Your task to perform on an android device: Although I've owned sports shoes in the past, I'm looking for the campus brand this time. For shoes bearing the Campus brand, utilize the Ajio app.
Image 0: 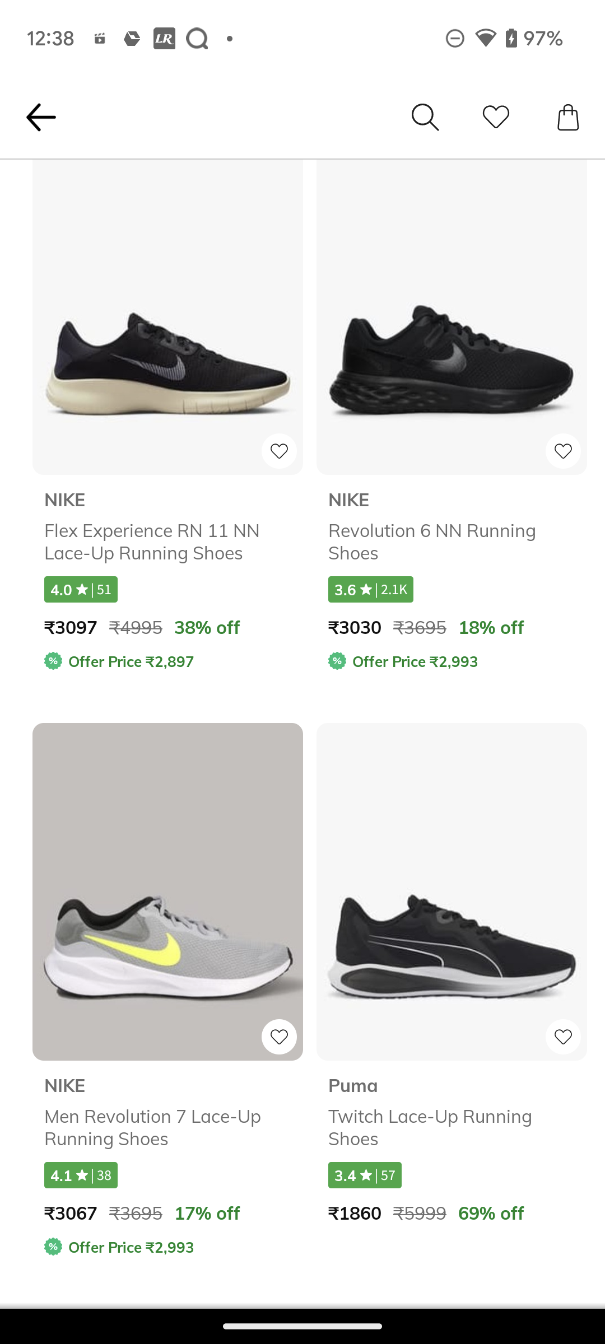
go back to the previous page
Step 0: press back button
Image 1: 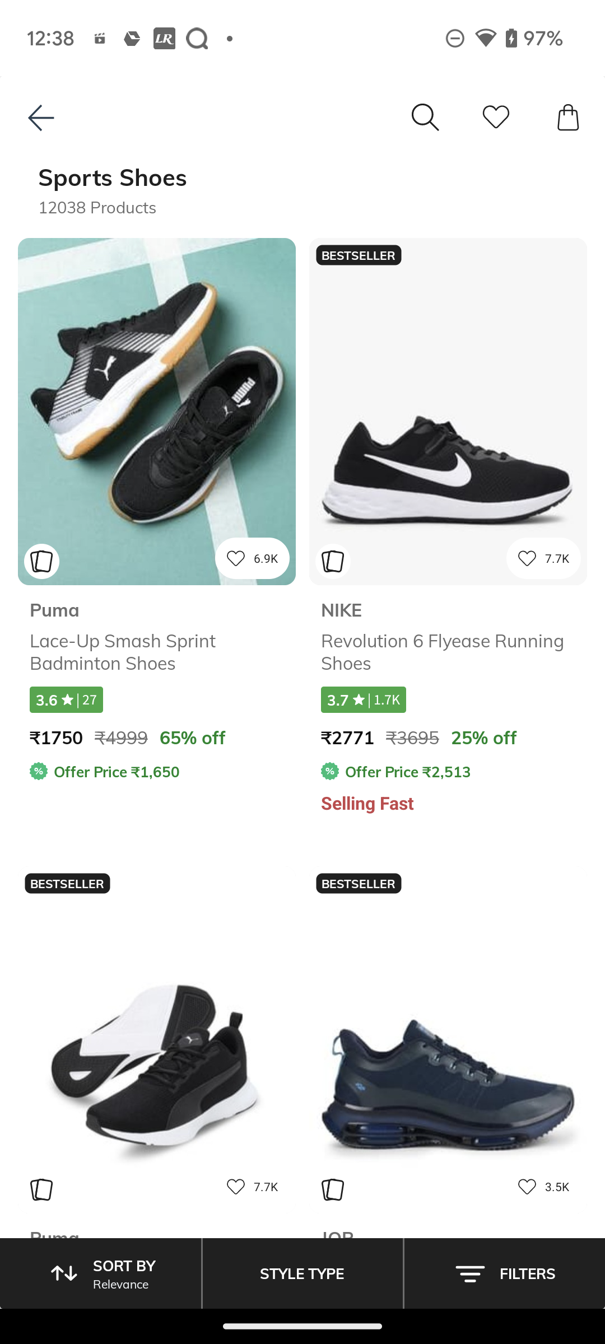
Click on the Filter option at the bottom right corner of the screen
Step 1: click (528, 1273)
Image 2: 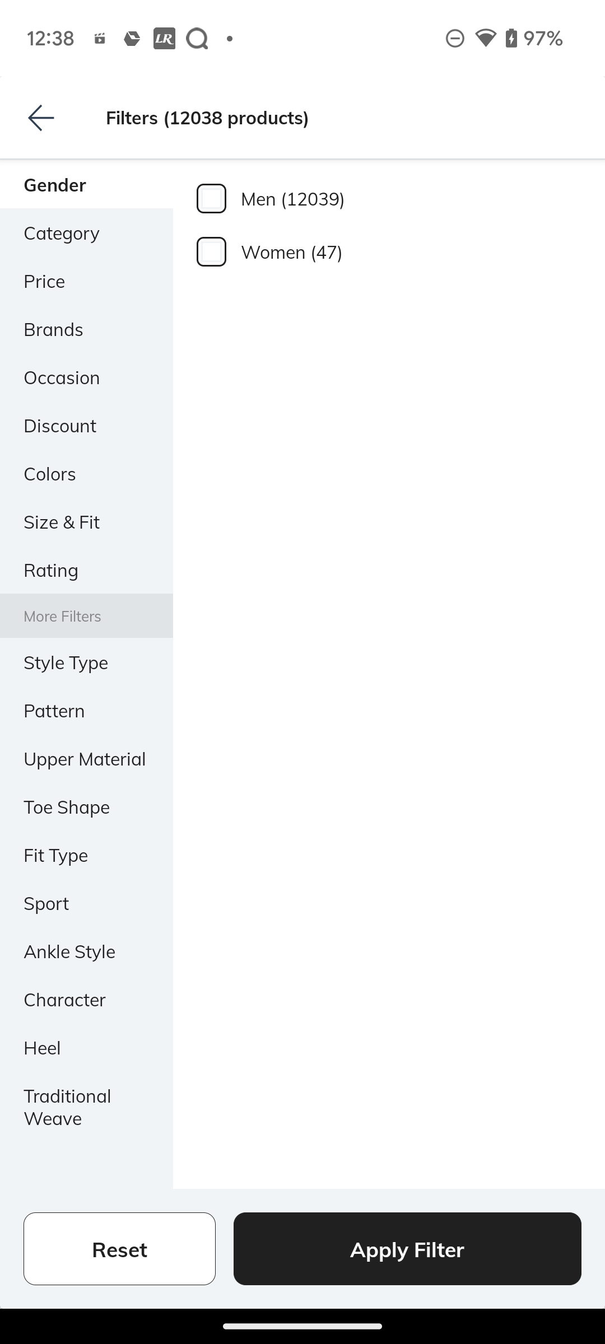
Click on Brands section
Step 2: click (53, 328)
Image 3: 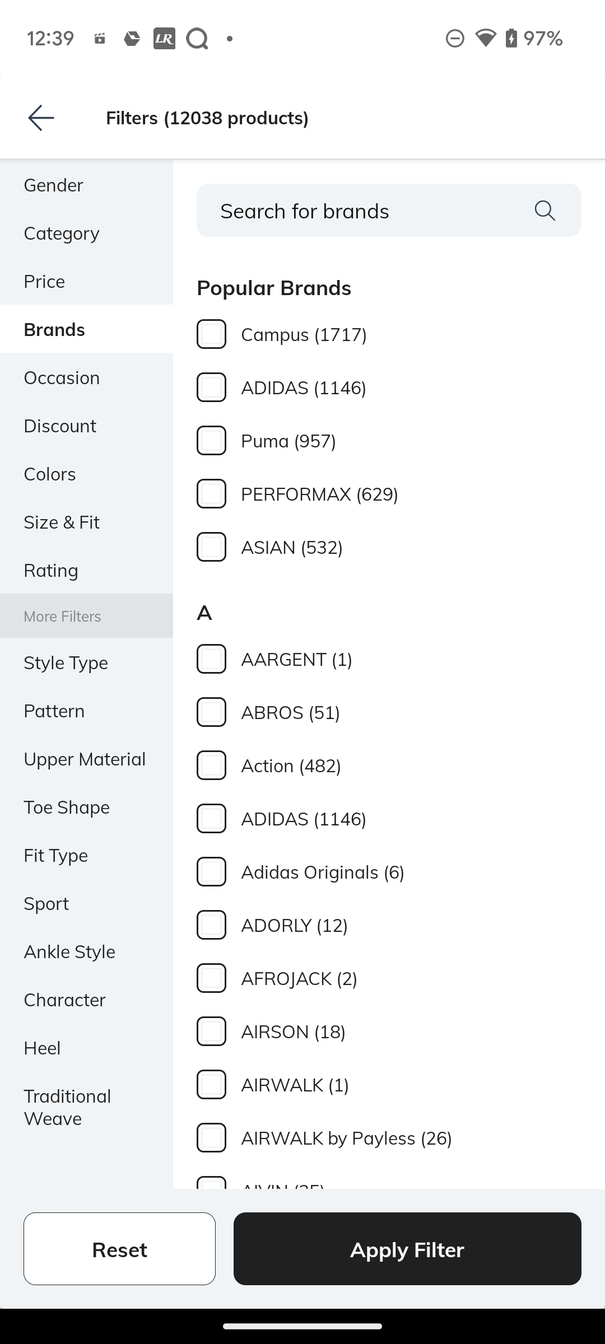
Swipe up to see CAMPUS Brand
Step 3: scroll down
Image 4: 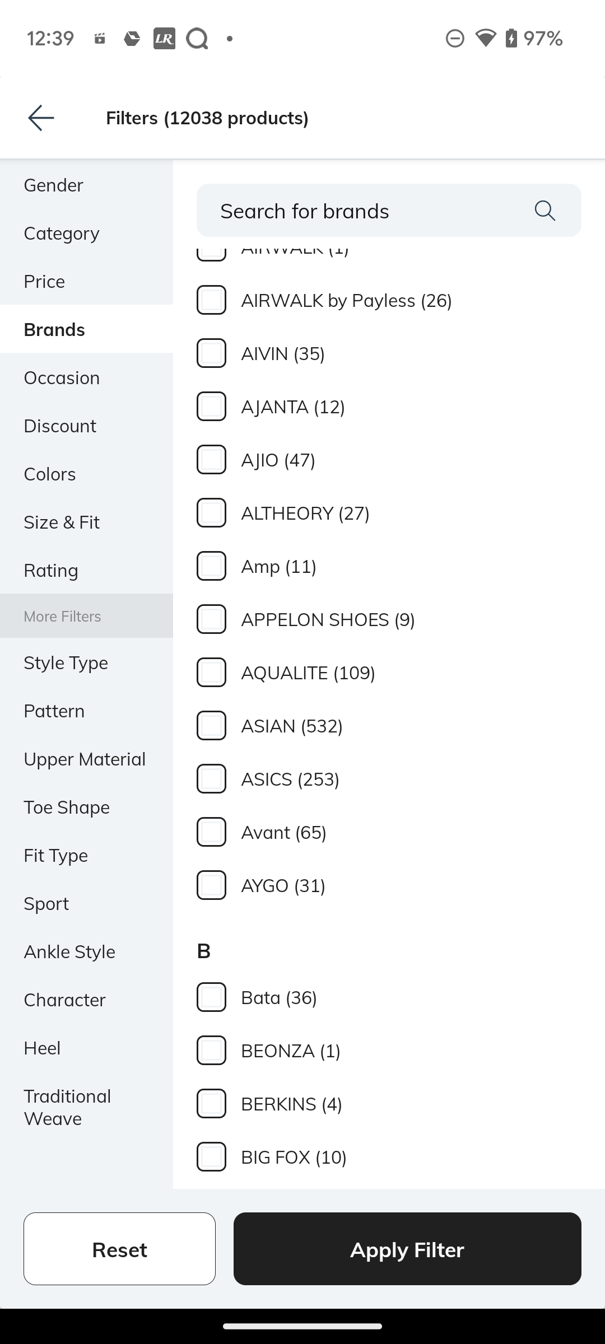
Swipe up to see CAMPUS Brand
Step 4: scroll down
Image 5: 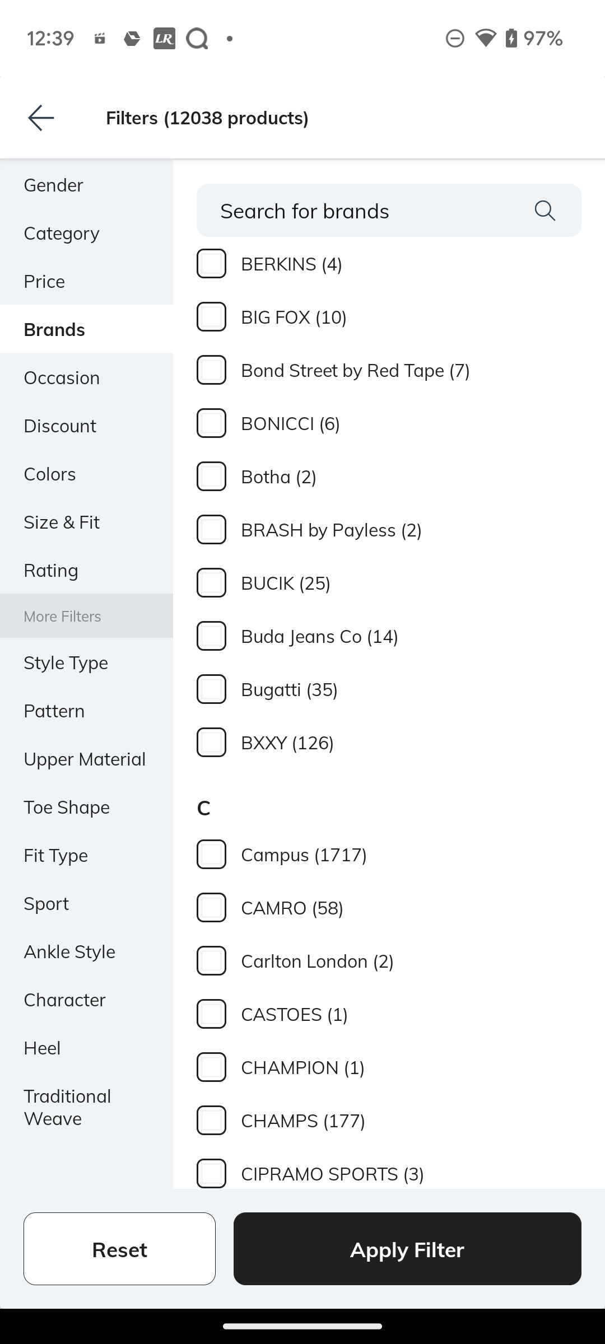
Click on the tick box of Campus Brand
Step 5: click (389, 854)
Image 6: 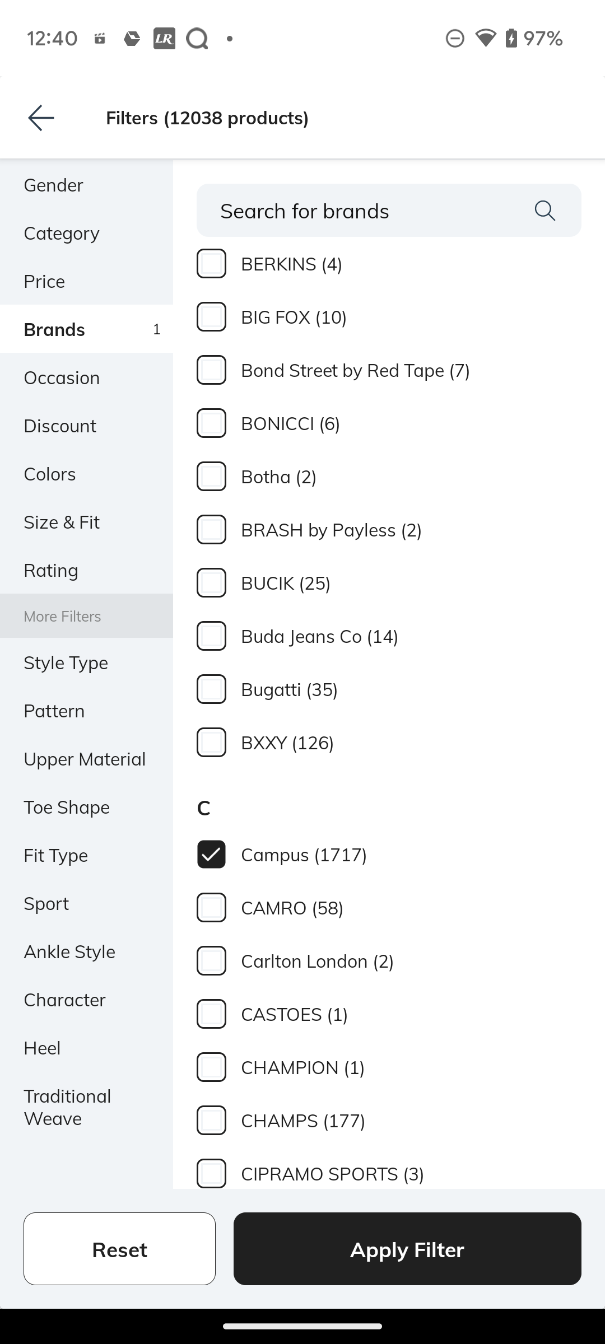
Click on Apply Filter at the bottom of the screen
Step 6: click (504, 1273)